Your task to perform on an android device: Open the Pizza Hut app then browse for a Mexican Fiesta pizza.
Image 0: 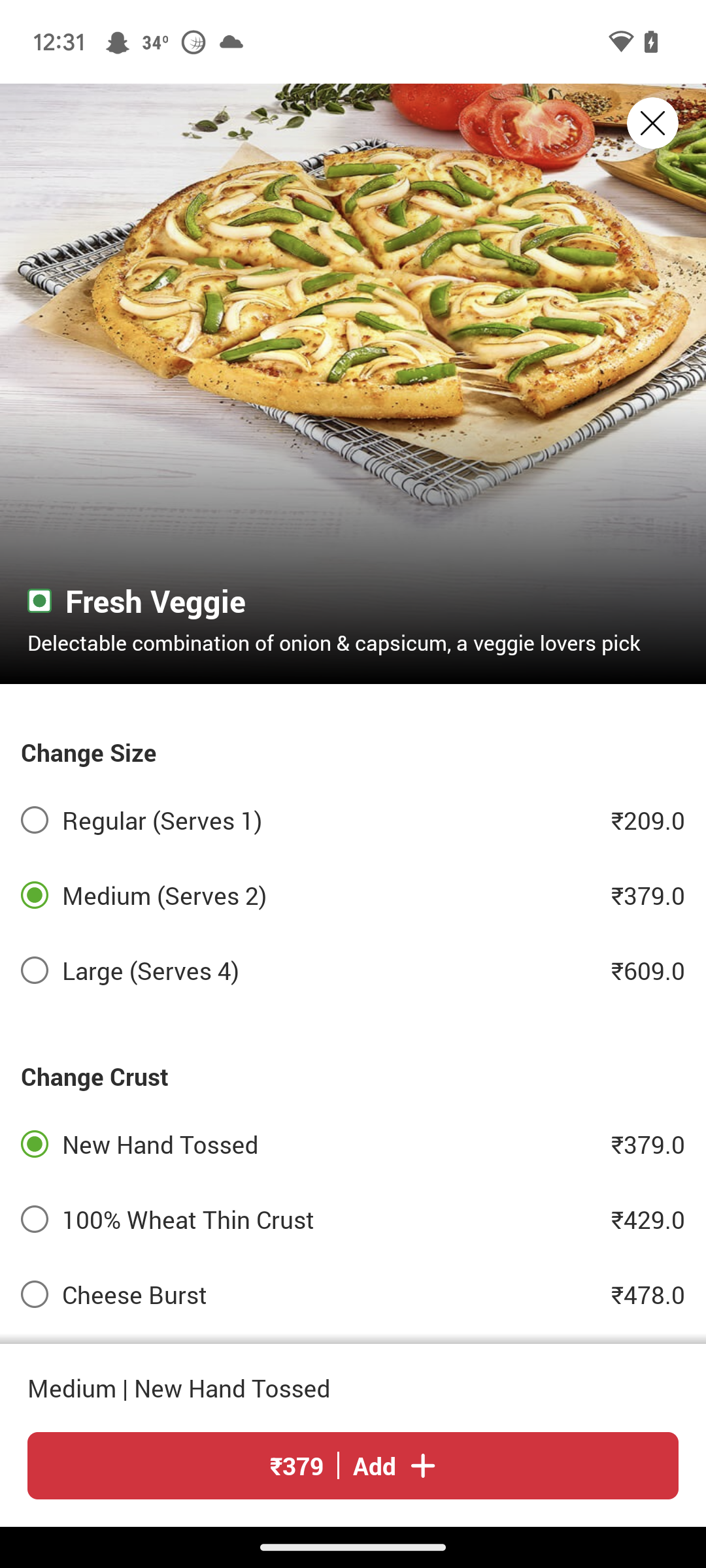
Open the Pizza Hut app
Step 0: open app "Pizza Hut"
Image 1: 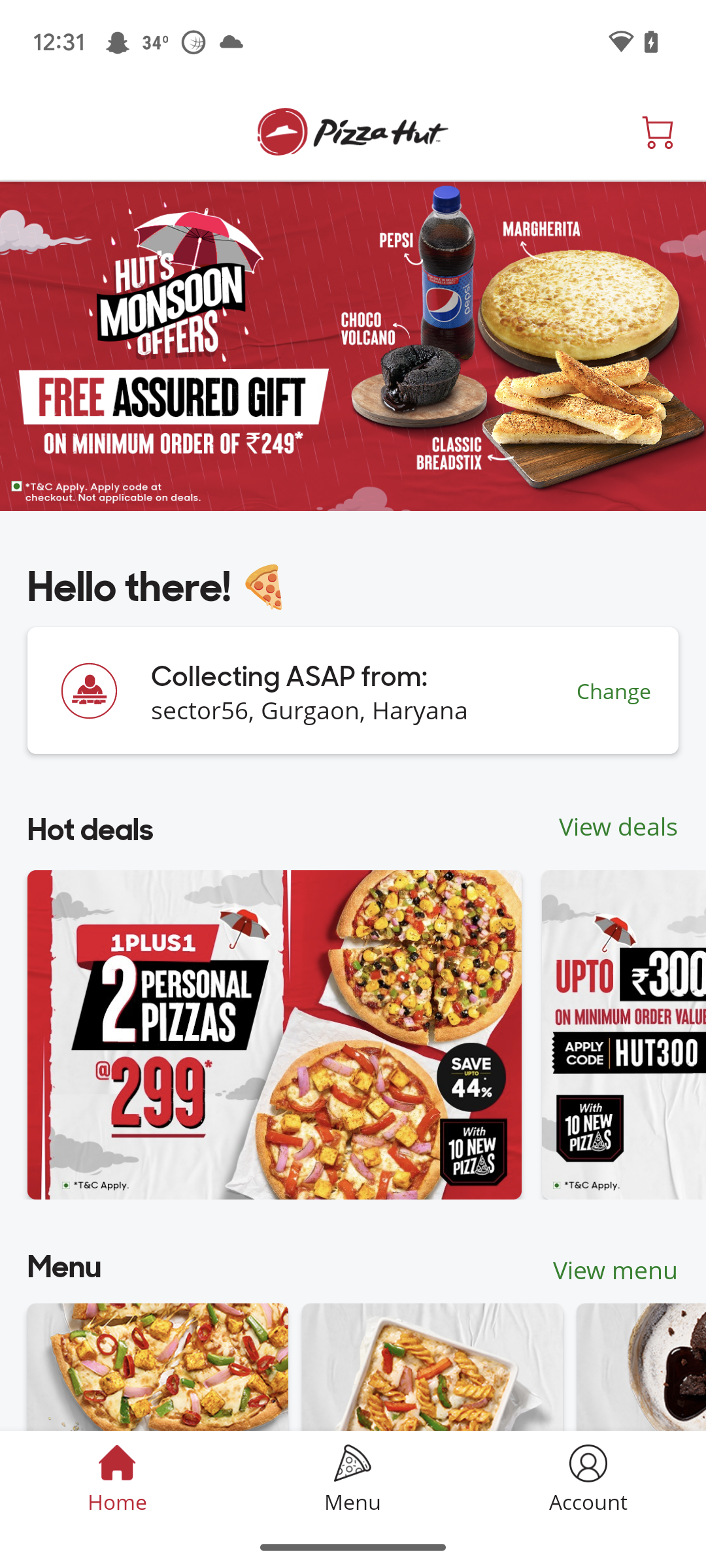
Click on the menu tab at the bottom middle of the screen
Step 1: click (353, 1478)
Image 3: 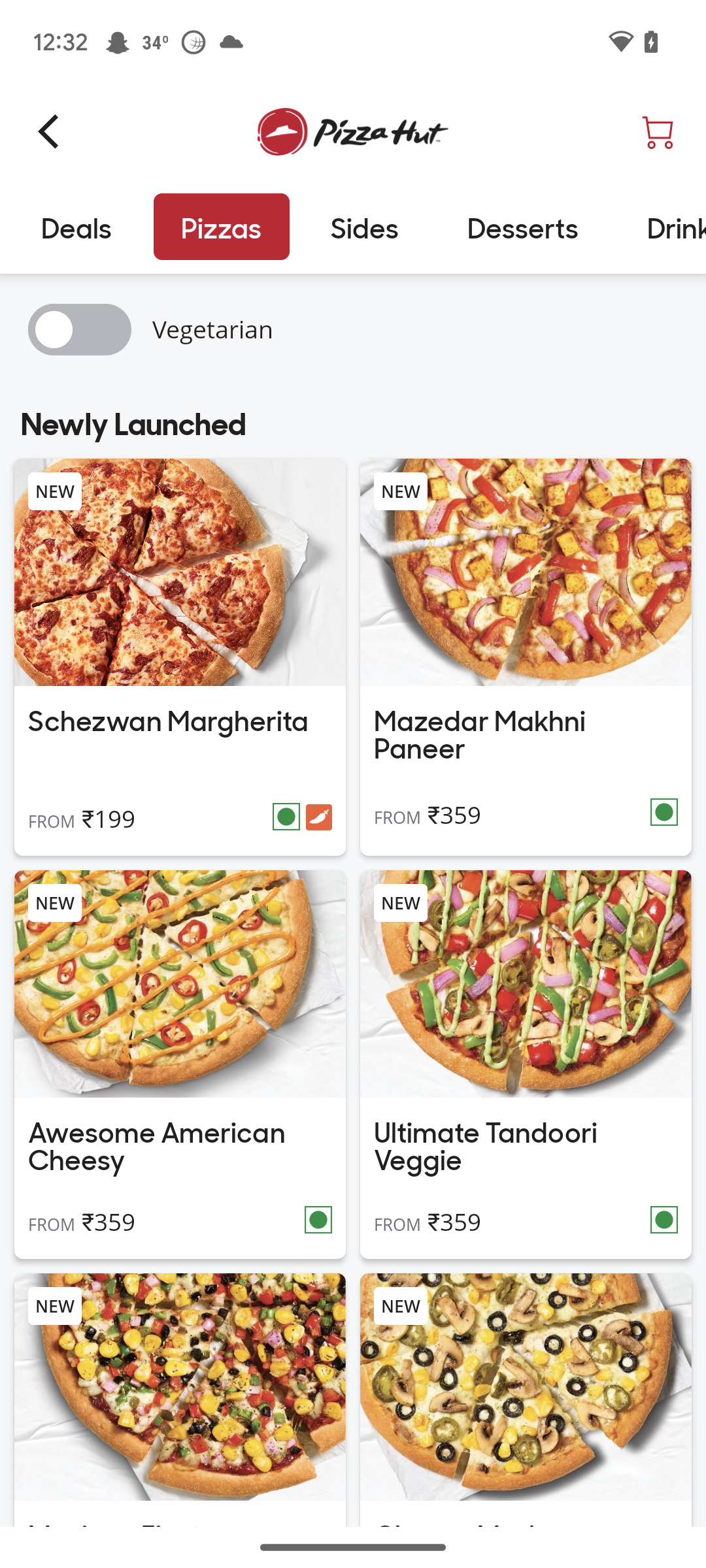
Swipe up to view Mexican Fiesta pizza
Step 3: scroll down